Your task to perform on an android device: Open an existing untitled document docs file in the google docs app
Image 0: 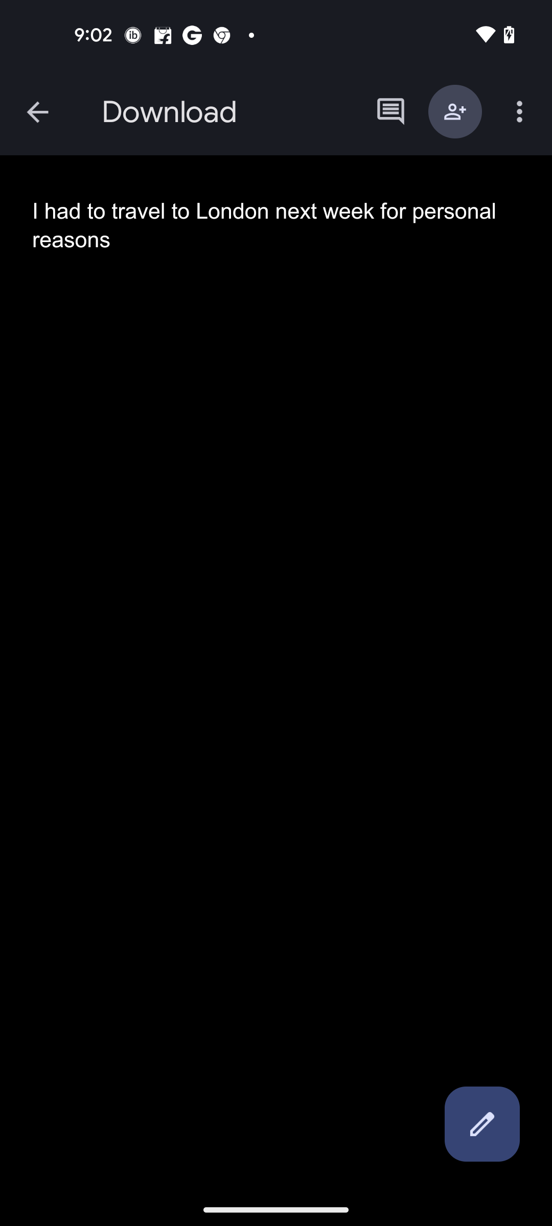
Get back to the previous page of the app
Step 0: press back button
Image 1: 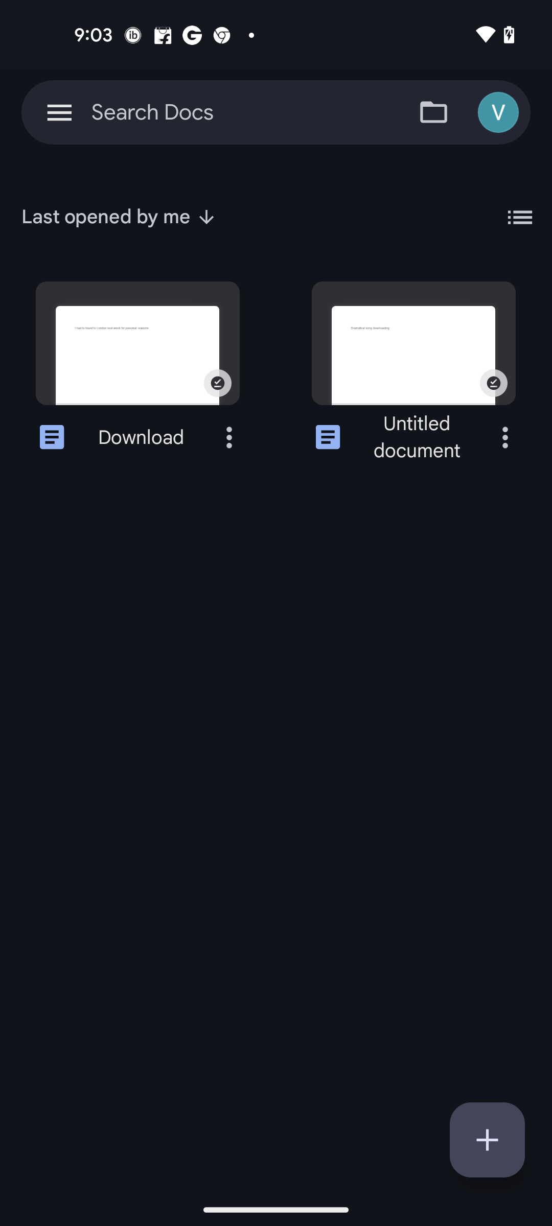
Click on the Untitled document file
Step 1: click (408, 366)